Your task to perform on an android device: Check other customers' opinions about the brand new birkenstock women's gilford high oxford shoes by reading their reviews.
Image 0: 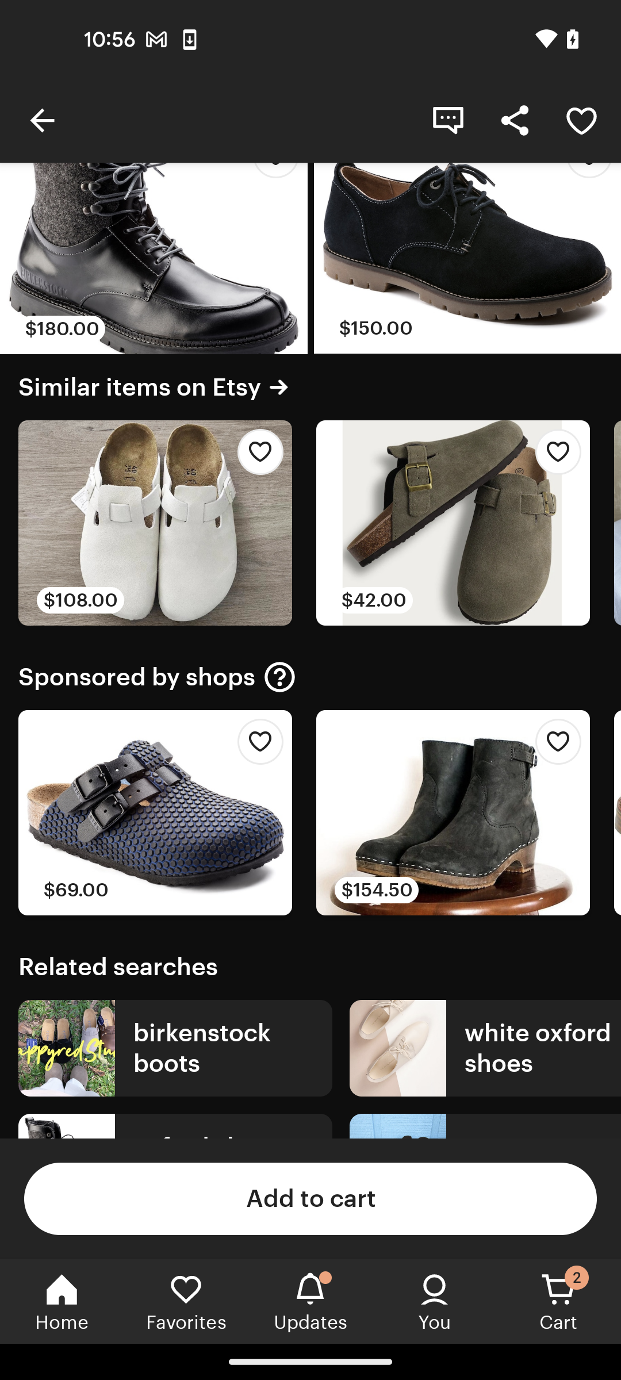
Swipe down to view the reviews
Step 0: scroll right
Image 1: 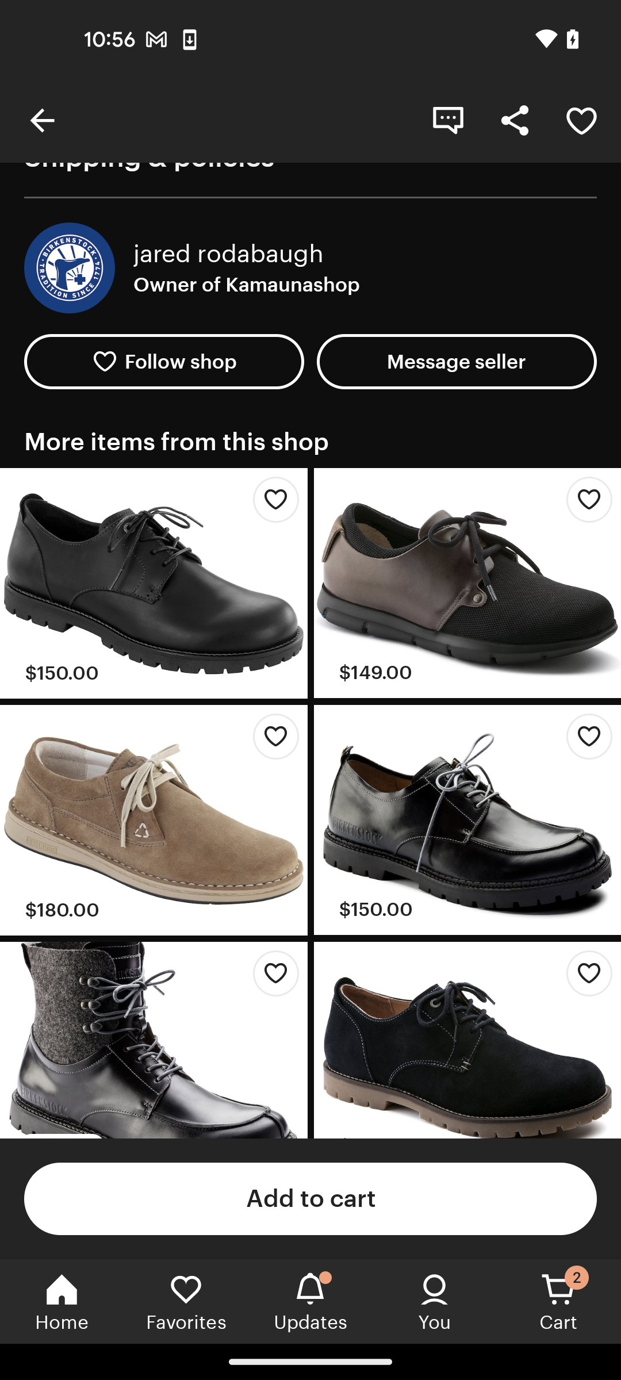
Swipe down to view the reviews
Step 1: scroll right
Image 2: 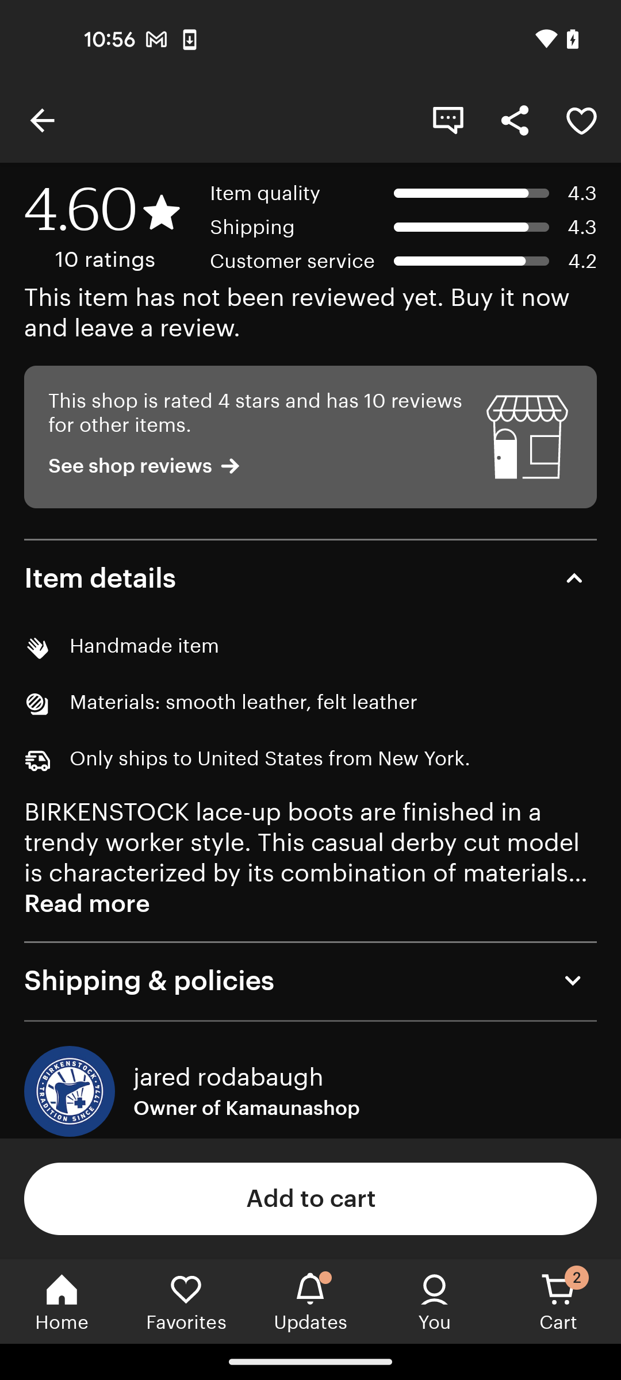
Swipe down to view the reviews
Step 2: scroll right